Your task to perform on an android device: I am looking for sports shoes for yoga so search “black sports shoes for women “ on the eBay app.
Image 0: 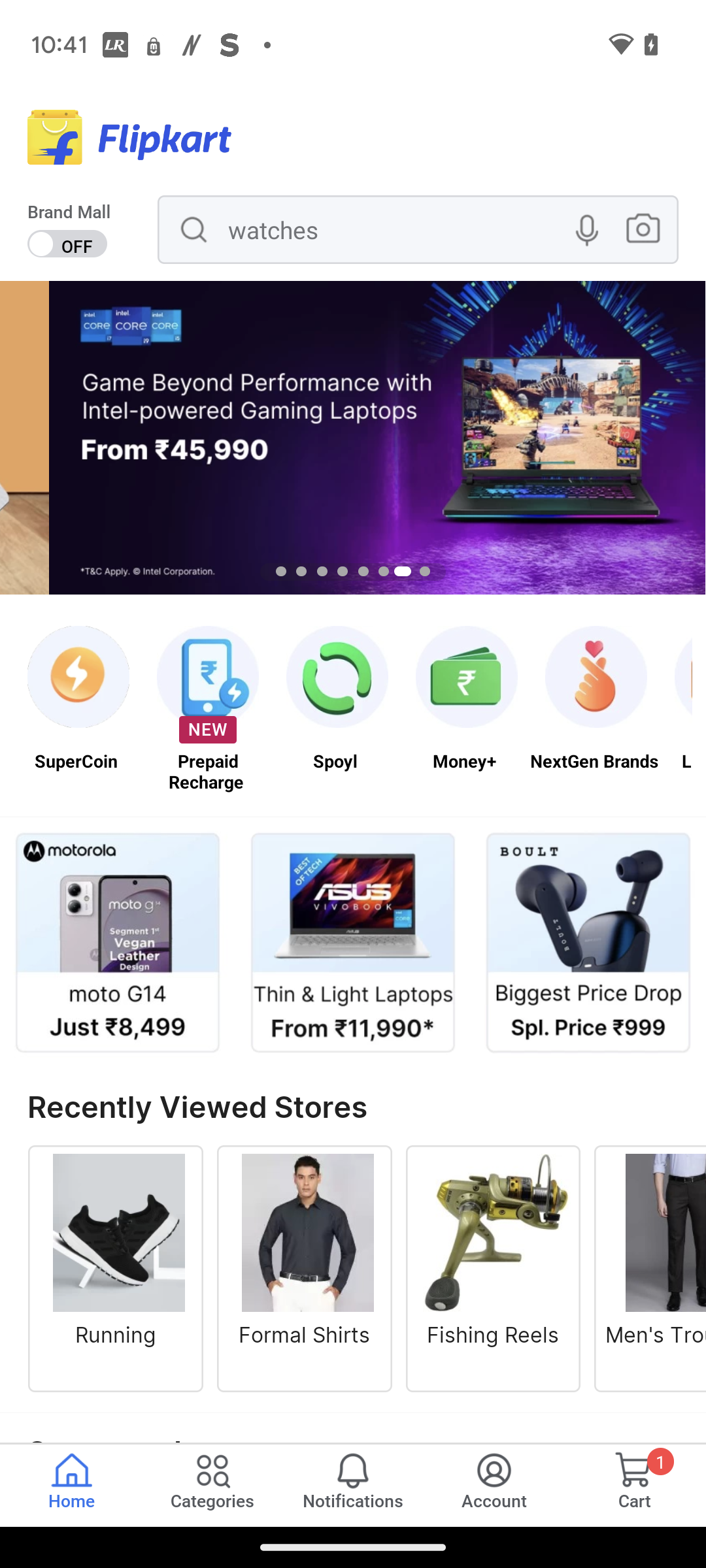
Open the eBay app.
Step 0: open app "eBay"
Image 1: 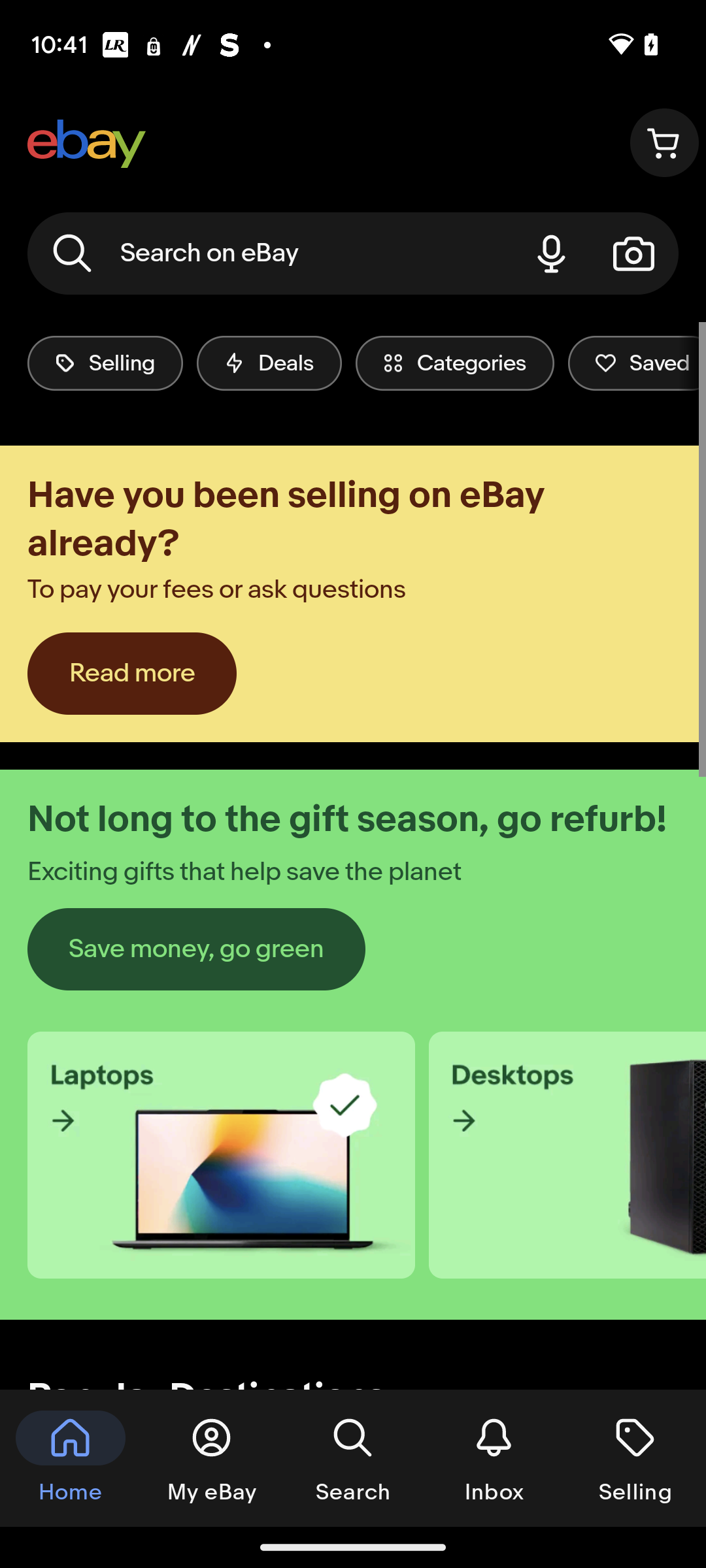
Click on the search box.
Step 1: click (270, 253)
Image 2: 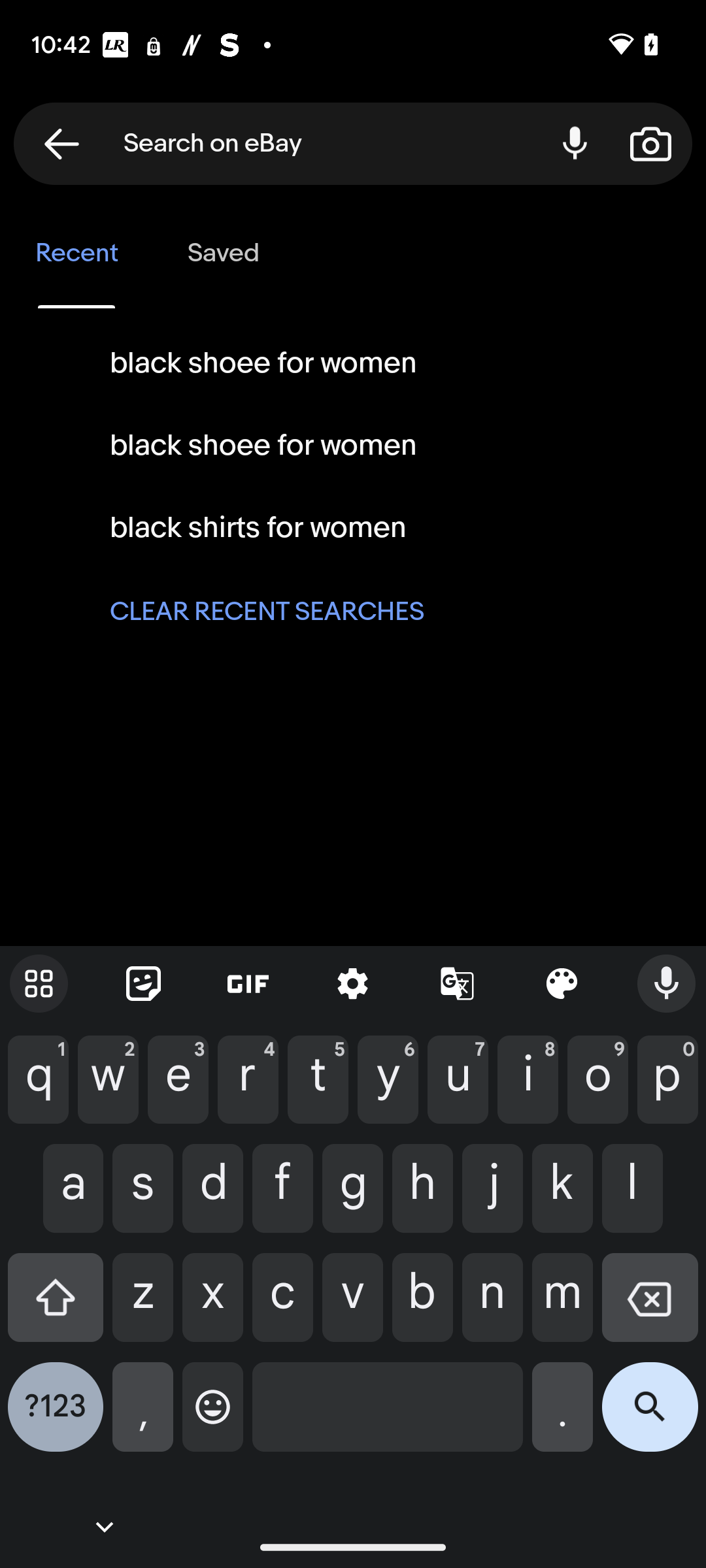
Type Black shoes for women in the search box.
Step 2: type "Black shoes for women"
Image 3: 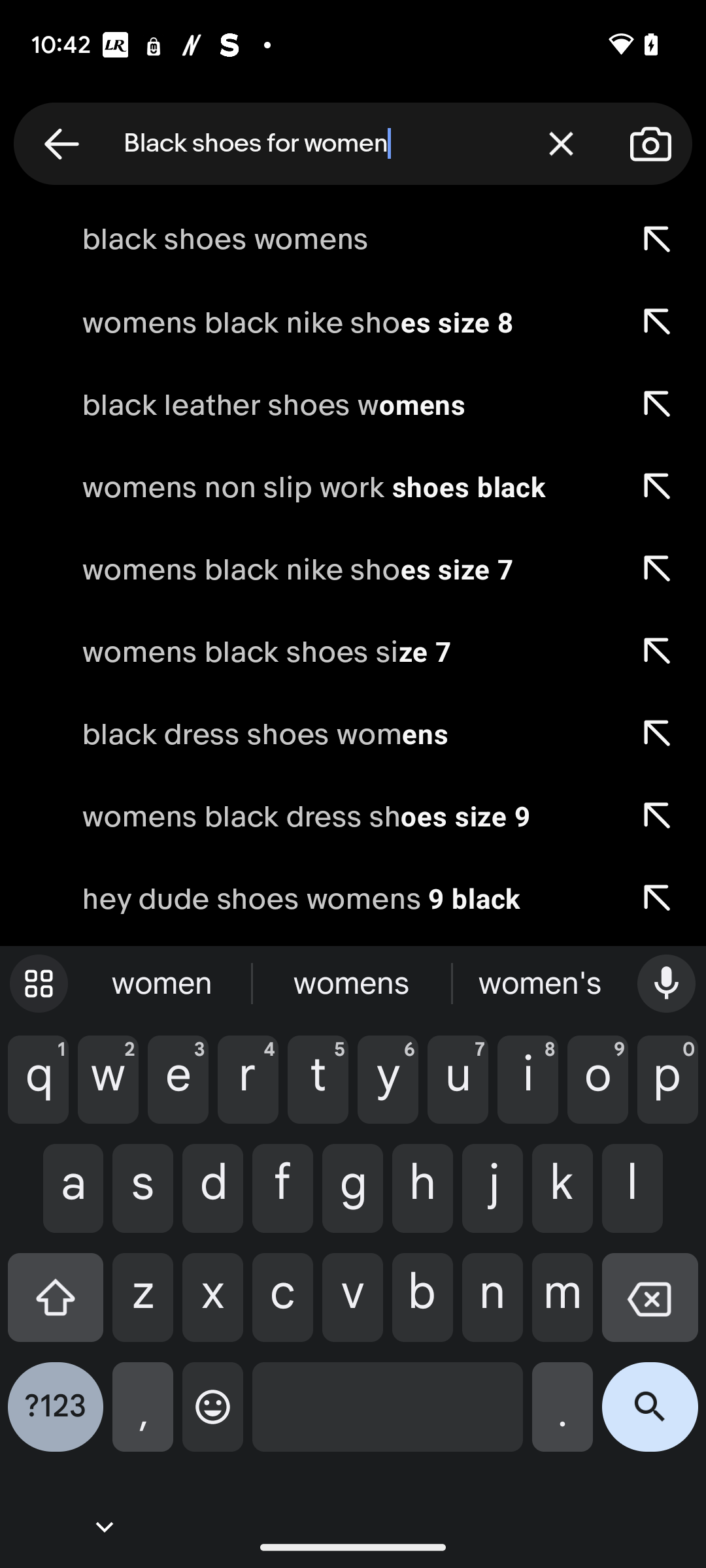
Click on the search icon at the bottom right corner of the keyboard
Step 3: click (650, 1417)